Your task to perform on an android device: I want to turn off the sound effects in Duolingo app.
Image 0: 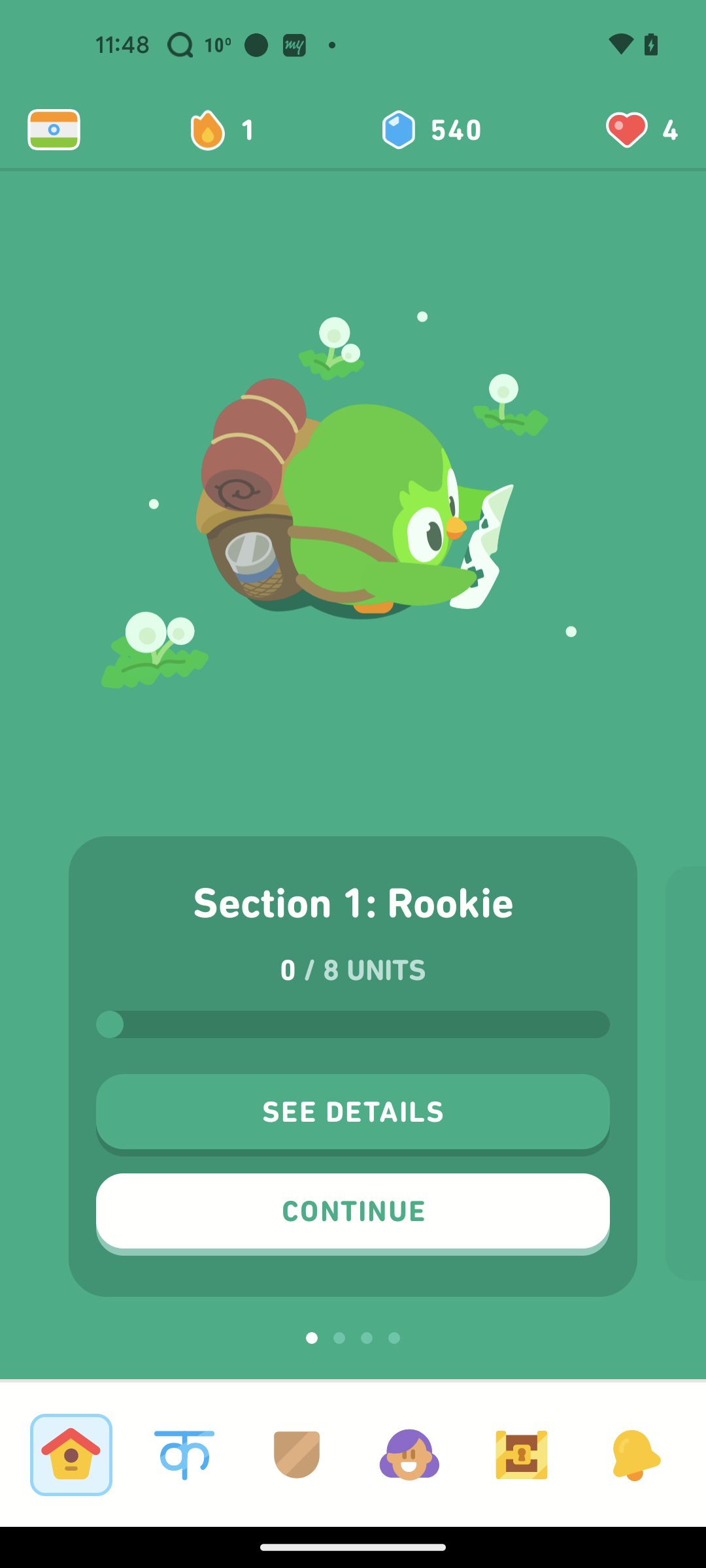
Click on the profile icon on the bottom of the screen which is 4th from left.
Step 0: click (409, 1454)
Image 1: 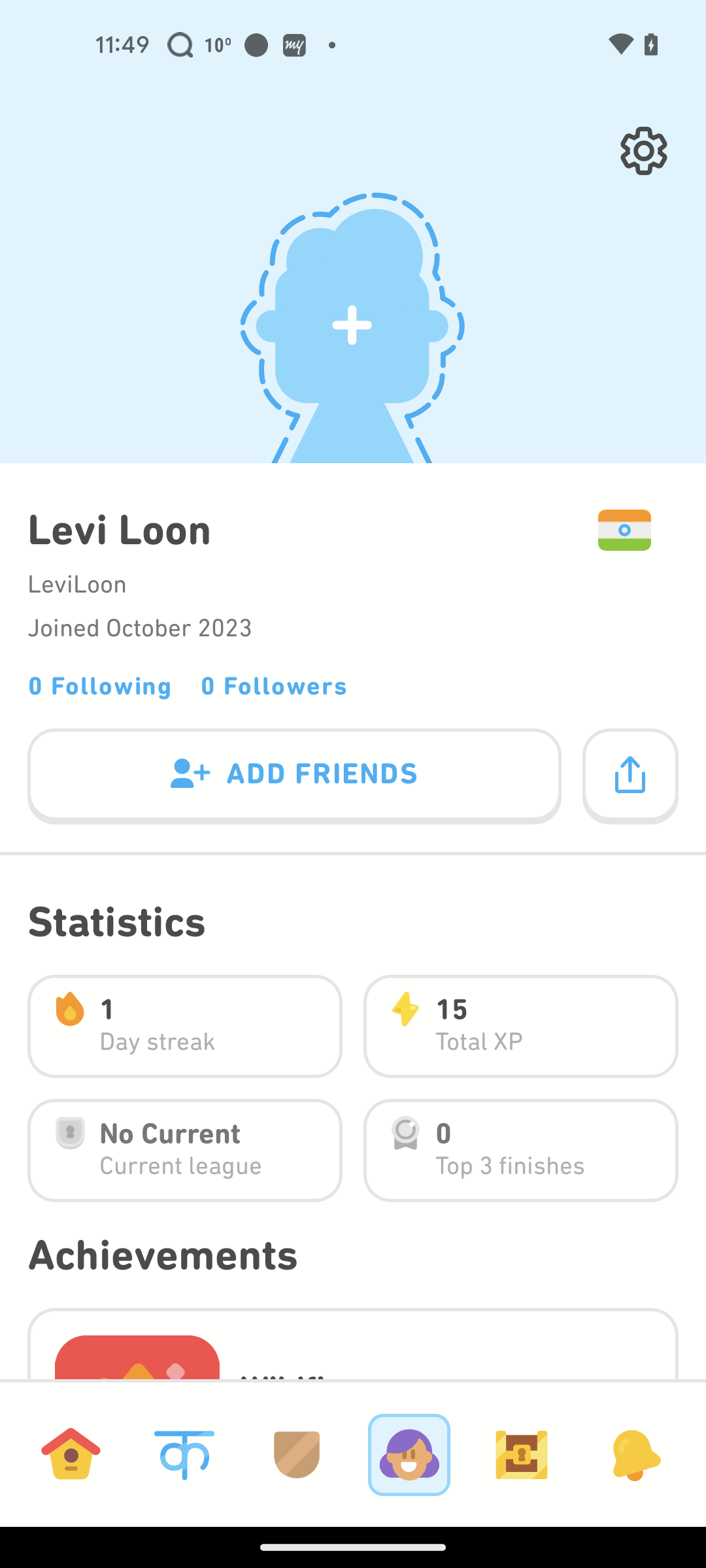
Click on the settings button on top right side of the screen.
Step 1: click (643, 150)
Image 3: 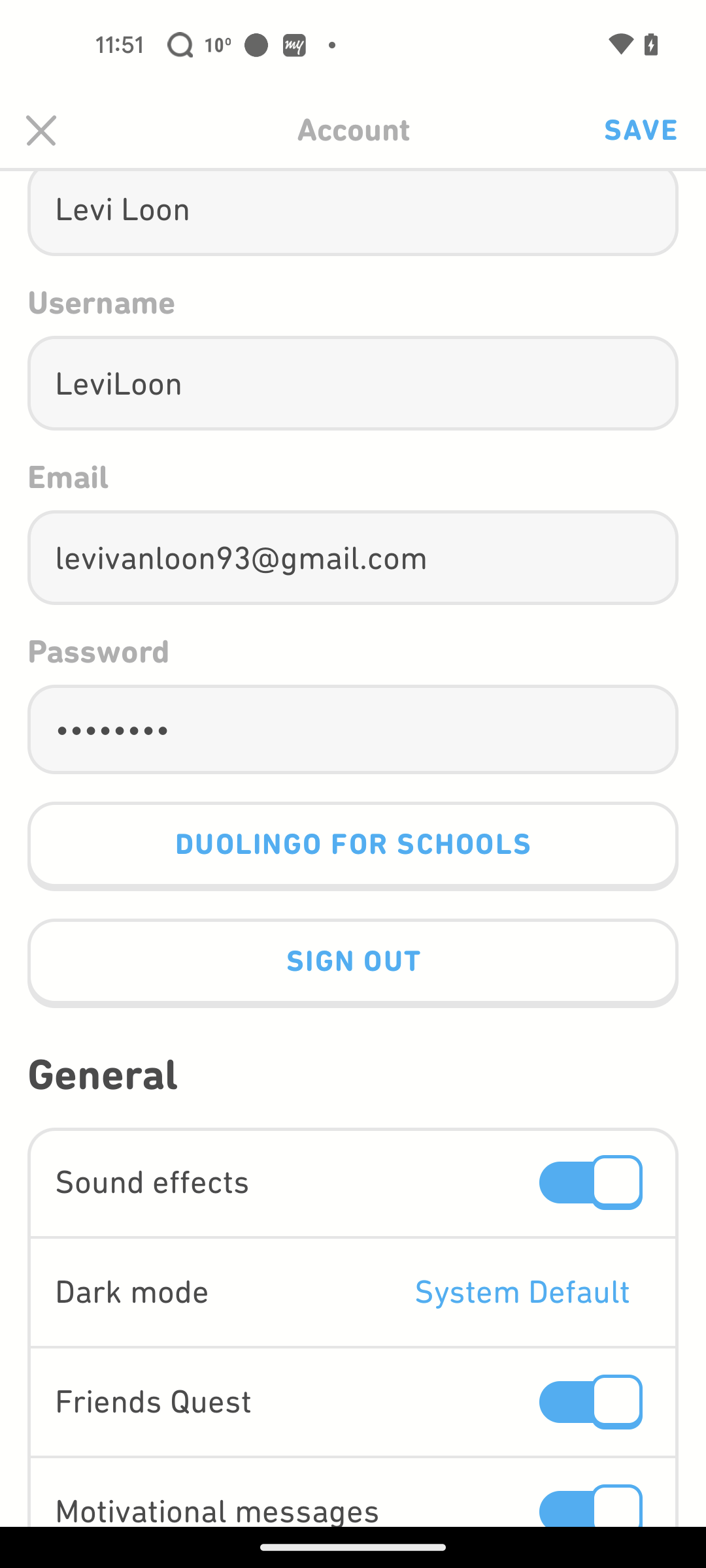
Click on the blue slider button in front of the Sound effects option.
Step 3: click (595, 1182)